Your task to perform on an android device: Browse for a king size bed on the pepperfry app since I intend to purchase a new bed for my room.
Image 0: 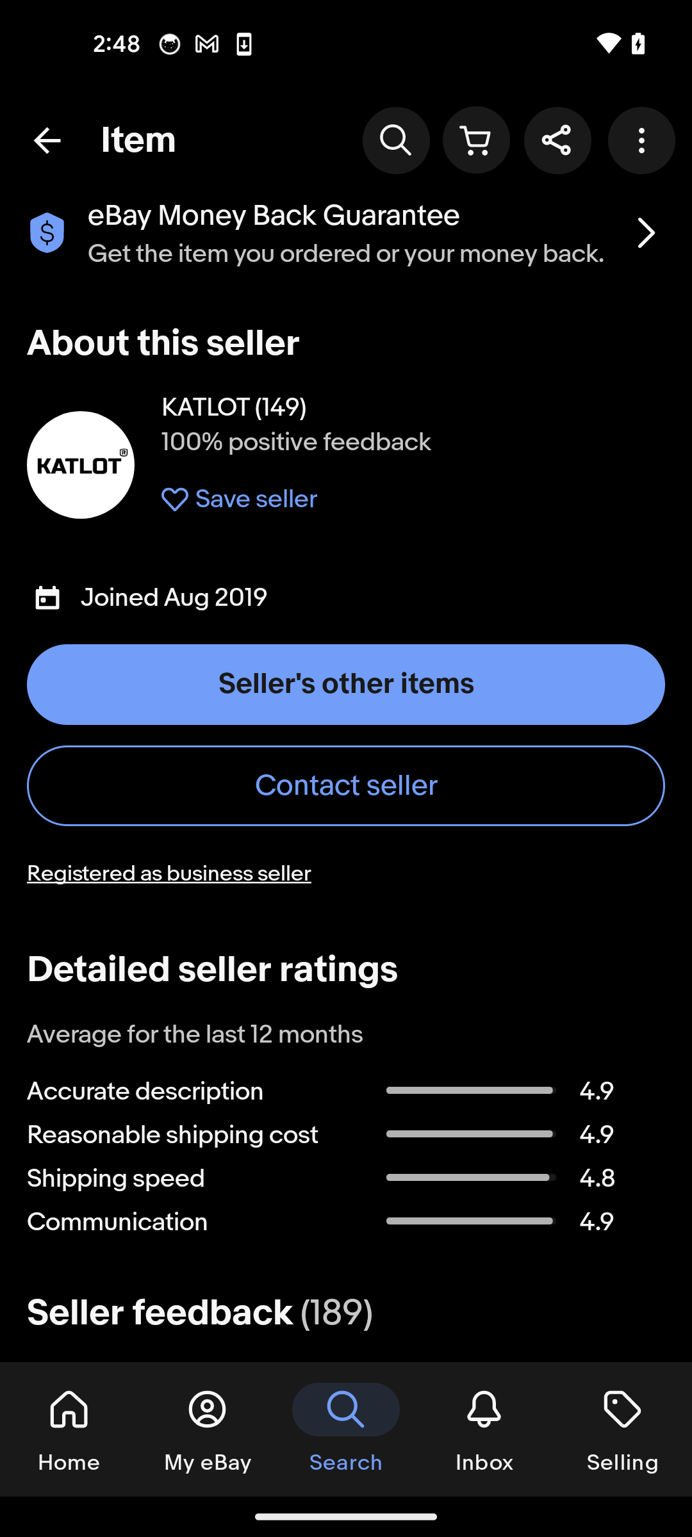
Open the pepperfry app
Step 0: open app "Pepperfry"
Image 1: 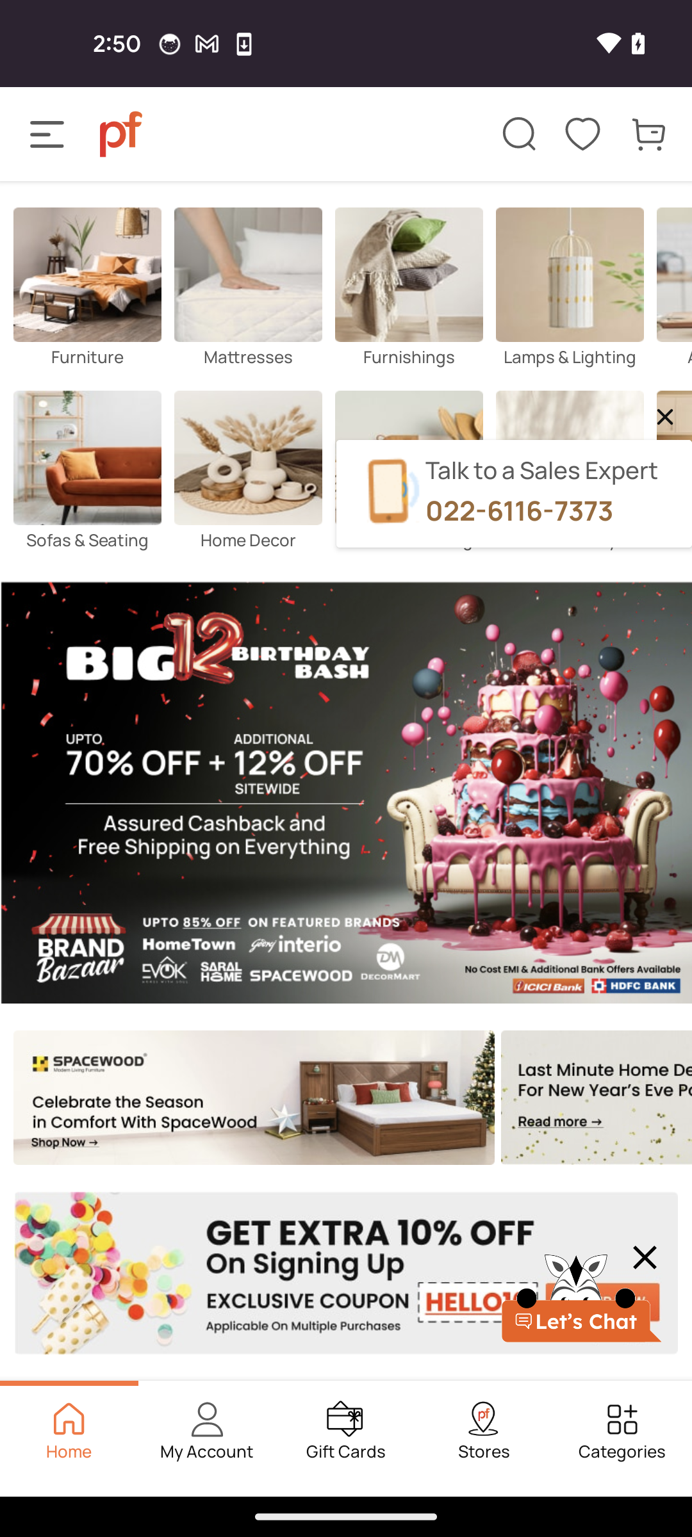
Tap on the search icon at the top of the screen
Step 1: click (519, 134)
Image 2: 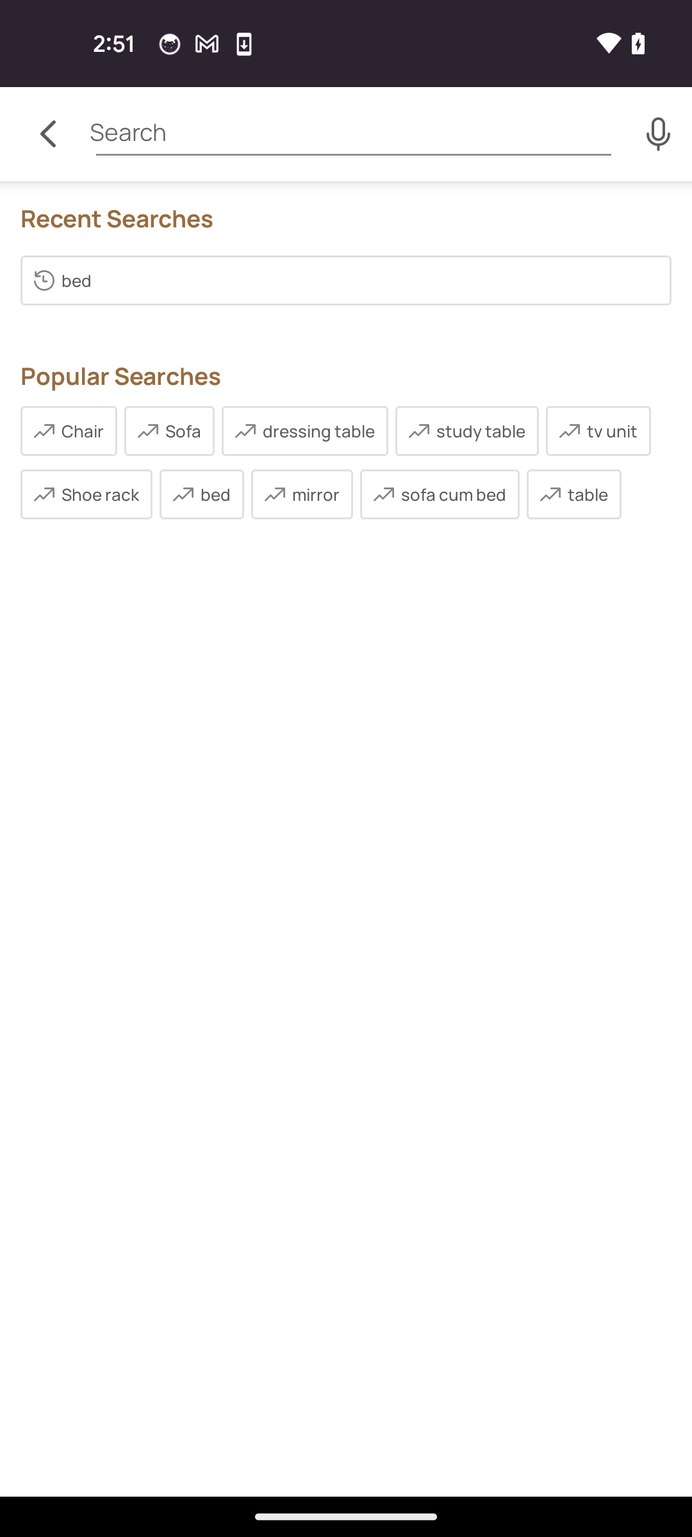
Tap on the search bar
Step 2: click (354, 133)
Image 3: 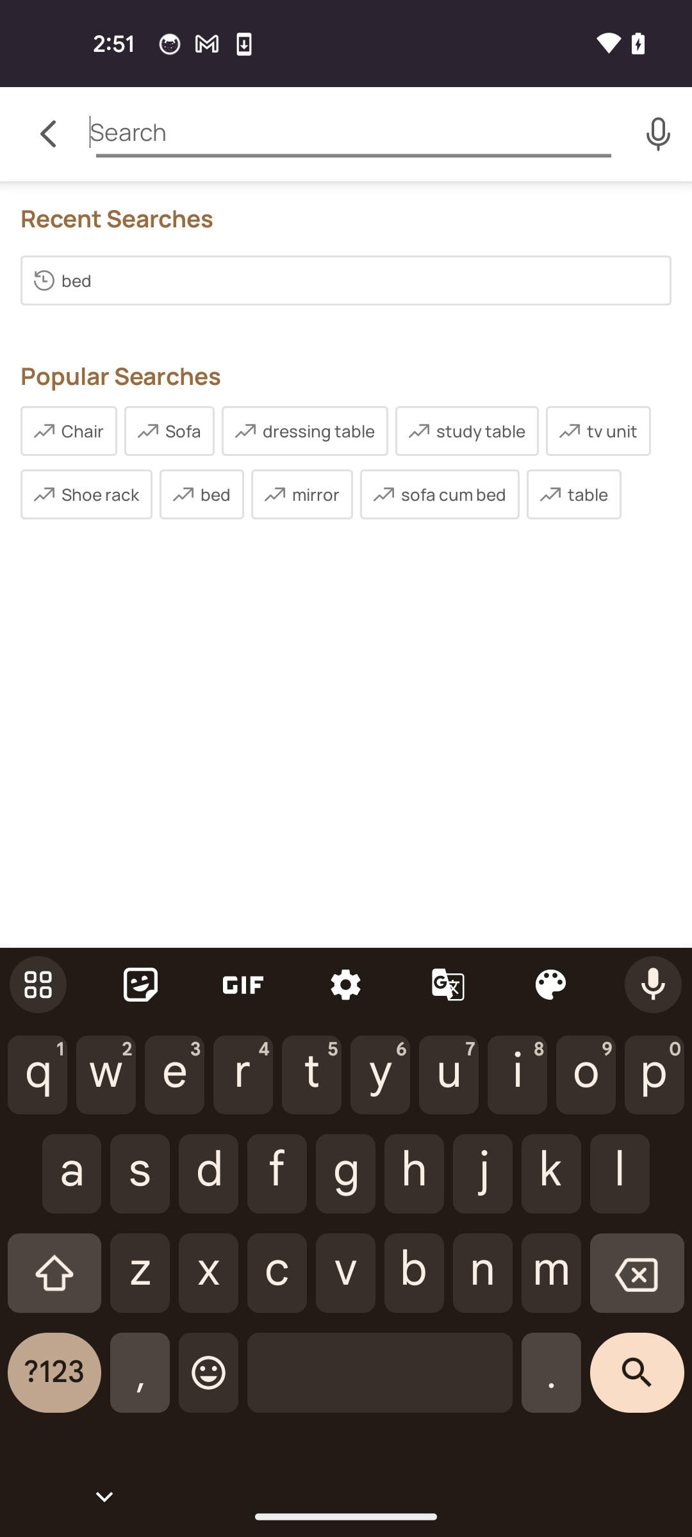
Search for a king size bed 
Step 3: type "king size bed "
Image 4: 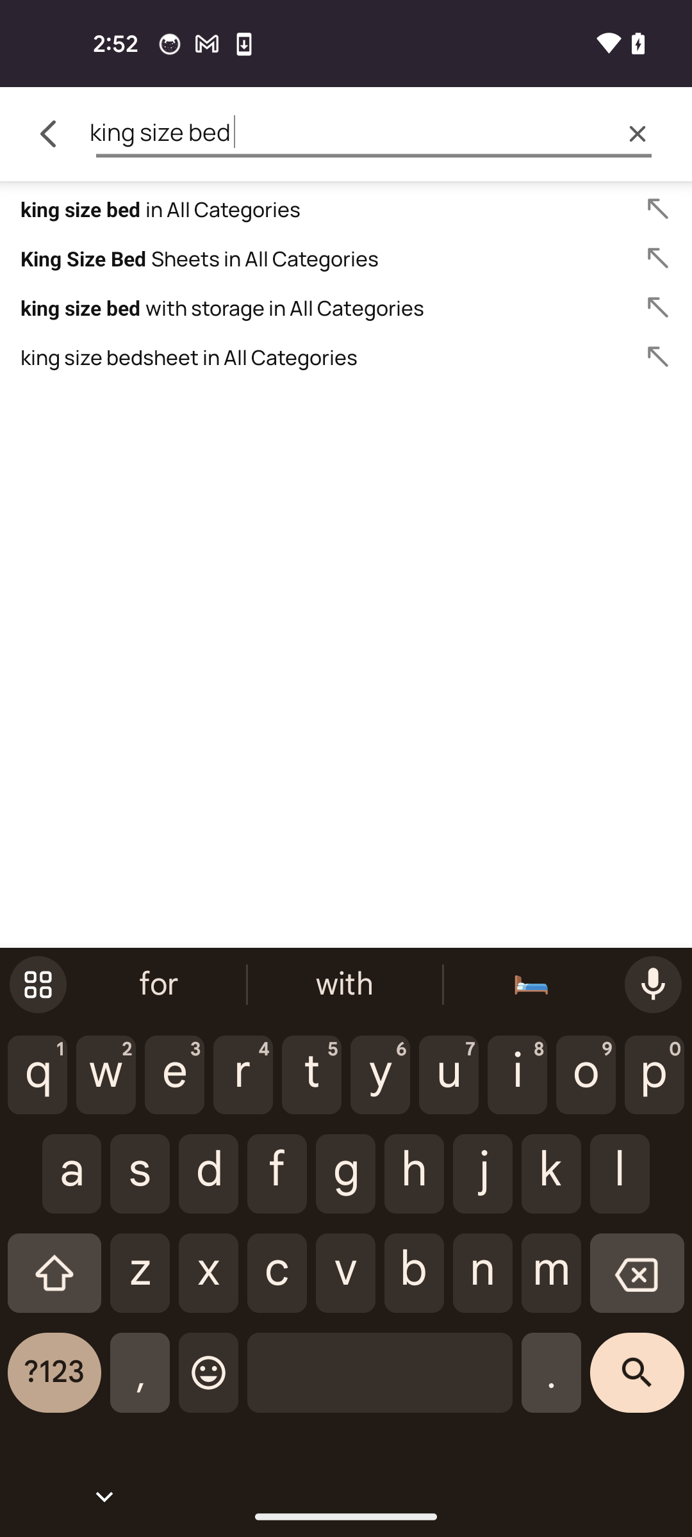
Select the first search result
Step 4: click (345, 209)